Your task to perform on an android device: Claim your reward on the Duolingo app.
Image 0: 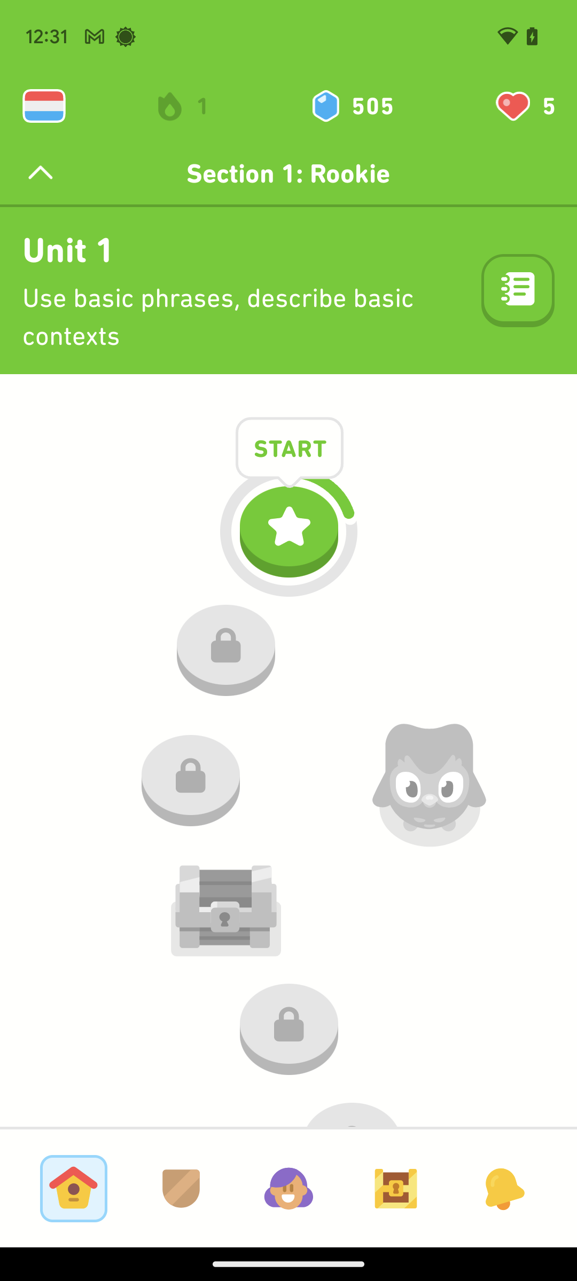
At the bottom of the screen, click on the profile icon.
Step 0: click (288, 1188)
Image 1: 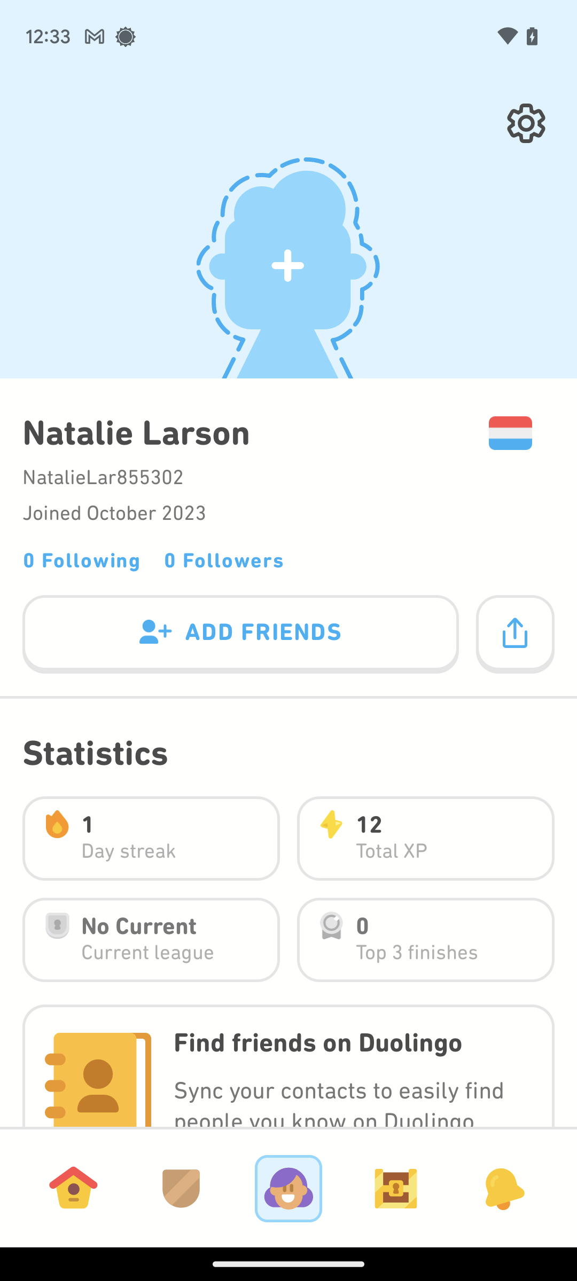
Scroll up until you find the Achievements section.
Step 1: scroll down
Image 2: 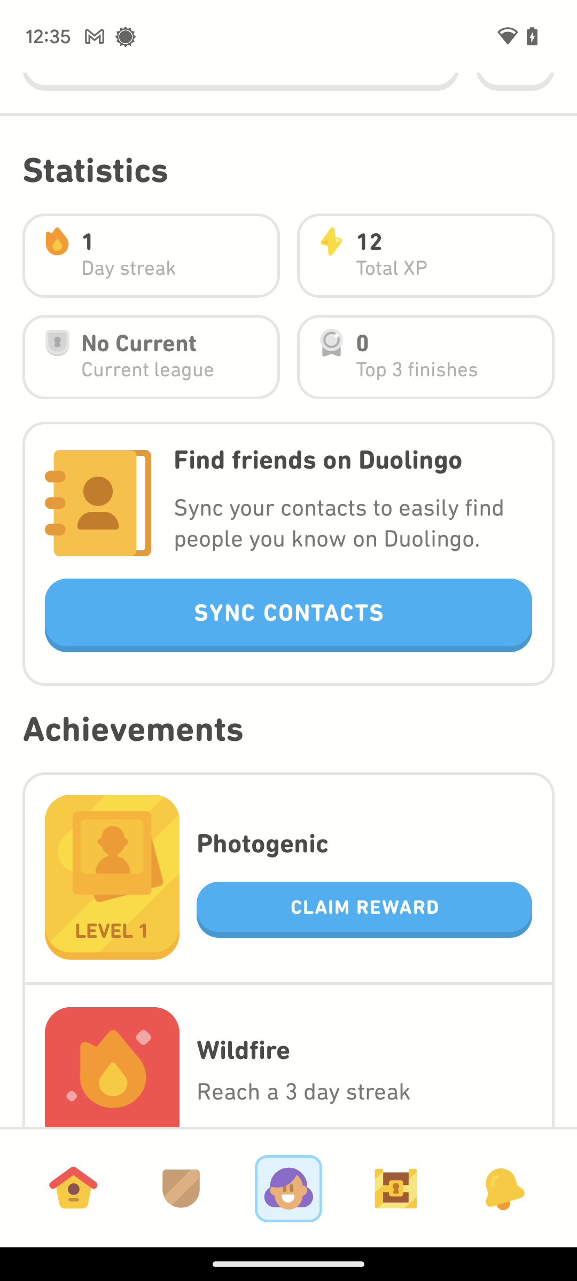
Click on the claim rewards tab in the photogenic tab.
Step 2: click (364, 910)
Image 3: 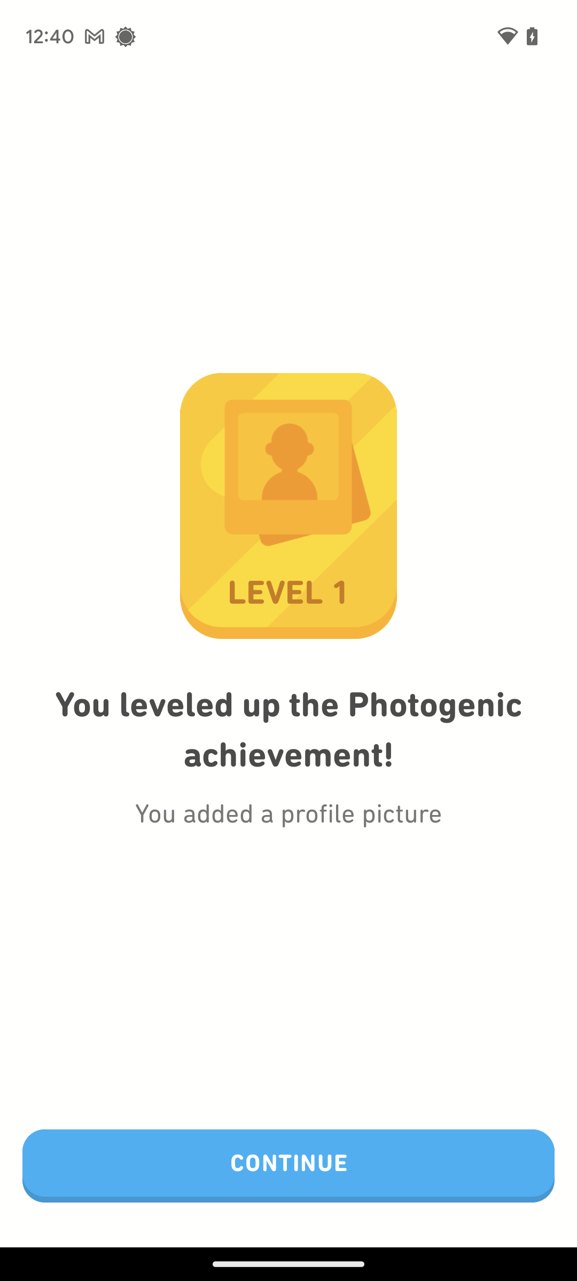
At the bottom of the screen, click on the CONTINUE.
Step 3: click (288, 1166)
Image 4: 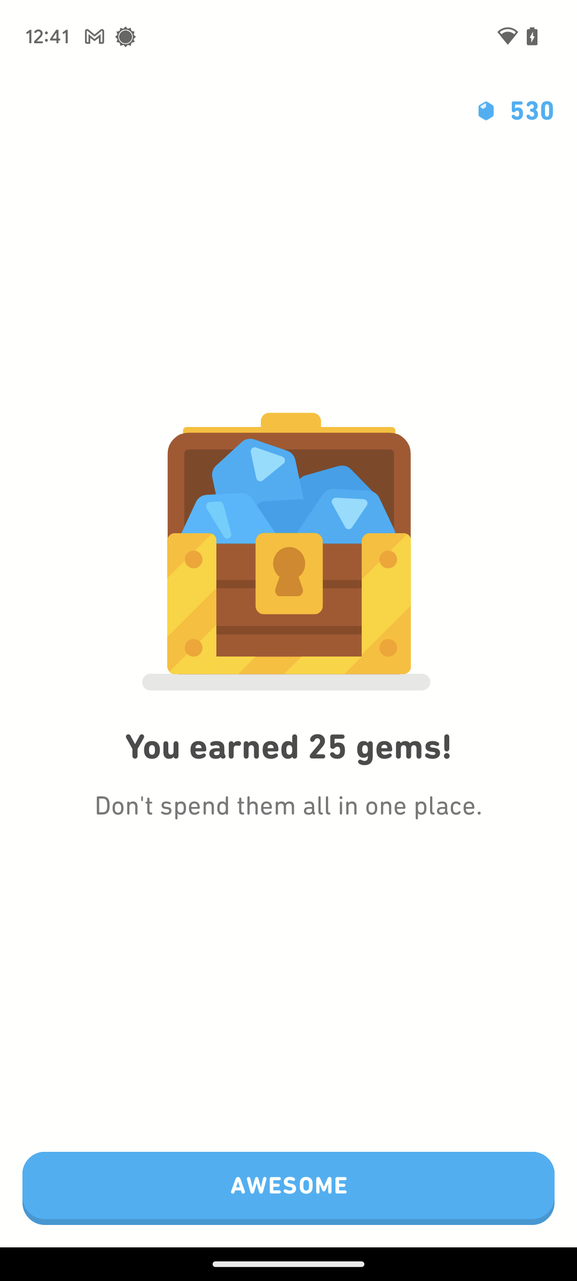
At the bottom of the screen, click on the CONTINUE.
Step 4: wait